Your task to perform on an android device: Schloss Filseck restaurant is amazing, and one of my friends asked me about this type of amazing restaurant. So I want to refer this restaurant to my friend, so share the restaurant link with dbwscratch.test.id4@gmail.com via the gmail app.
Image 0: 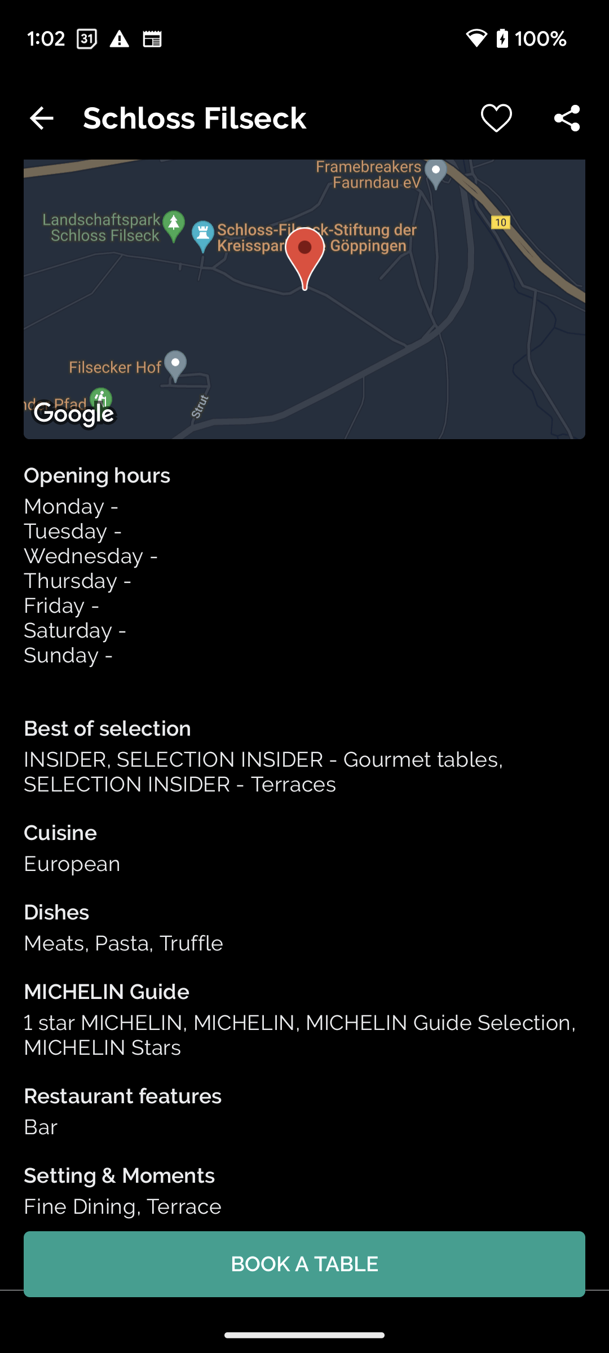
Click on the share icon at the top right corner of the screen to share this restaurant with my friend
Step 0: click (567, 117)
Image 1: 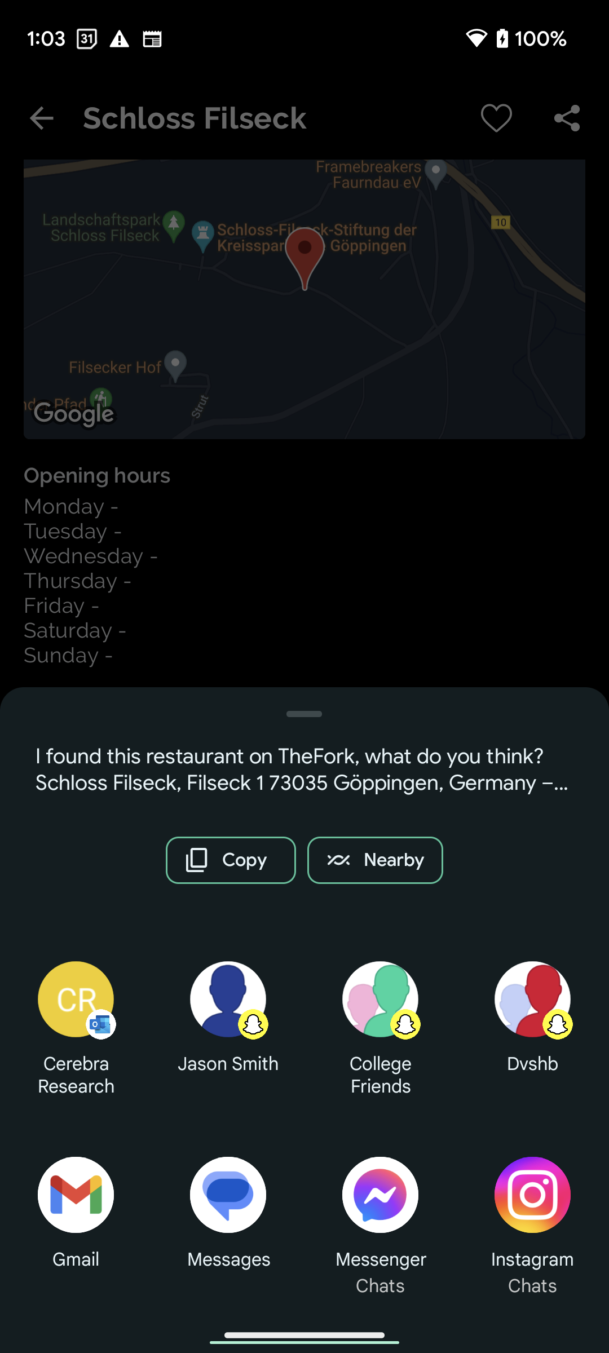
Click on the Gmail app icon 
Step 1: click (75, 1195)
Image 2: 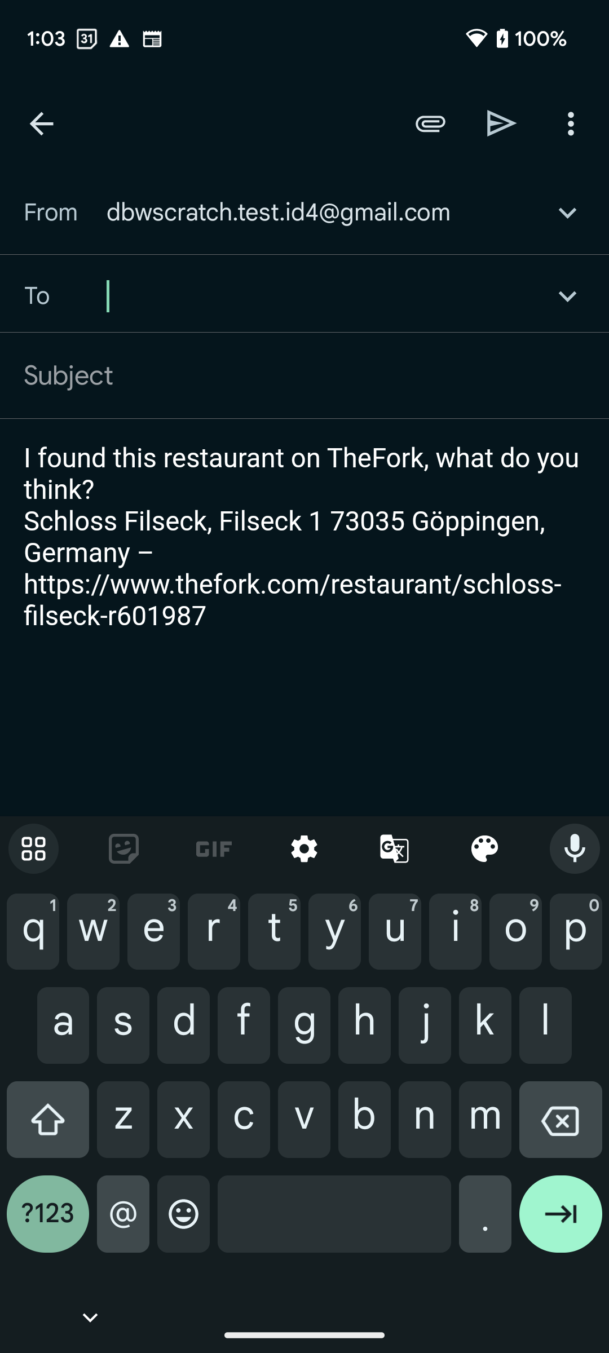
Type dbwscratch.test.id4@gmail.com in the recipient section to send this restaurant with my friend 
Step 2: type "dbwscratch.test.id4@gmail.com"
Image 3: 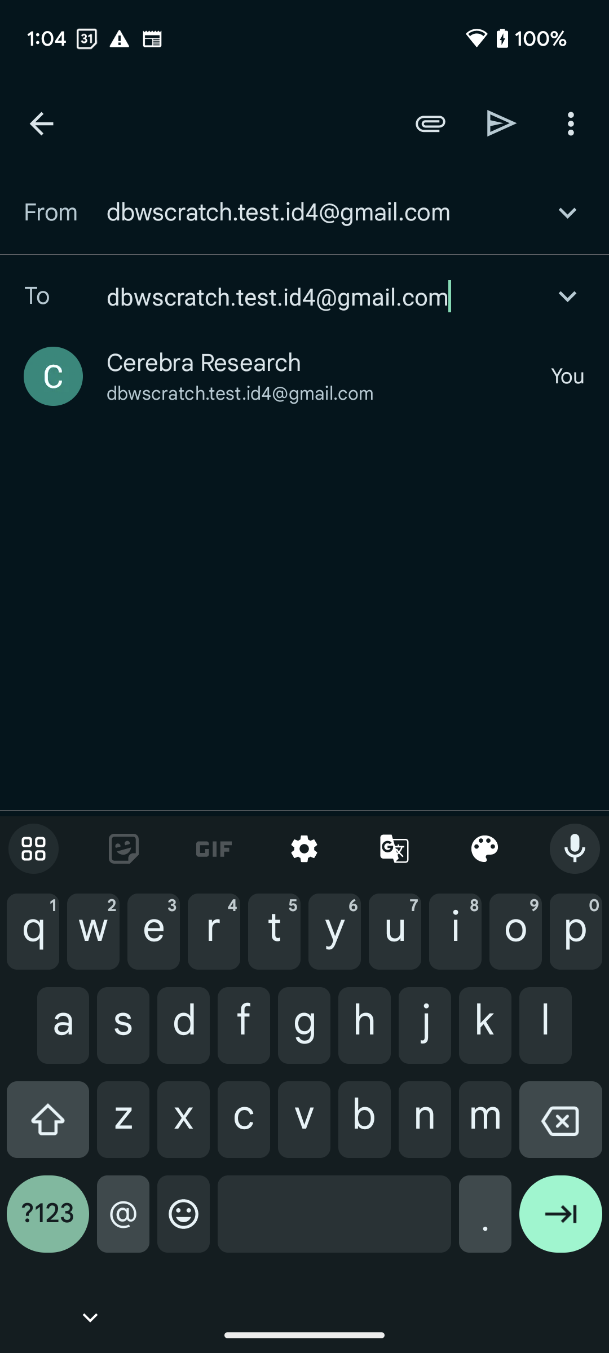
Click on the send button at the top right corner of the screen to refer this restaurant to my friend
Step 3: click (502, 123)